Your task to perform on an android device: As , I had planned to stay in London city for a couple of days , Search for one way flights from Dundee Airport  to London city for 24 October for 2 Adults in the Kayak app 
Image 0: 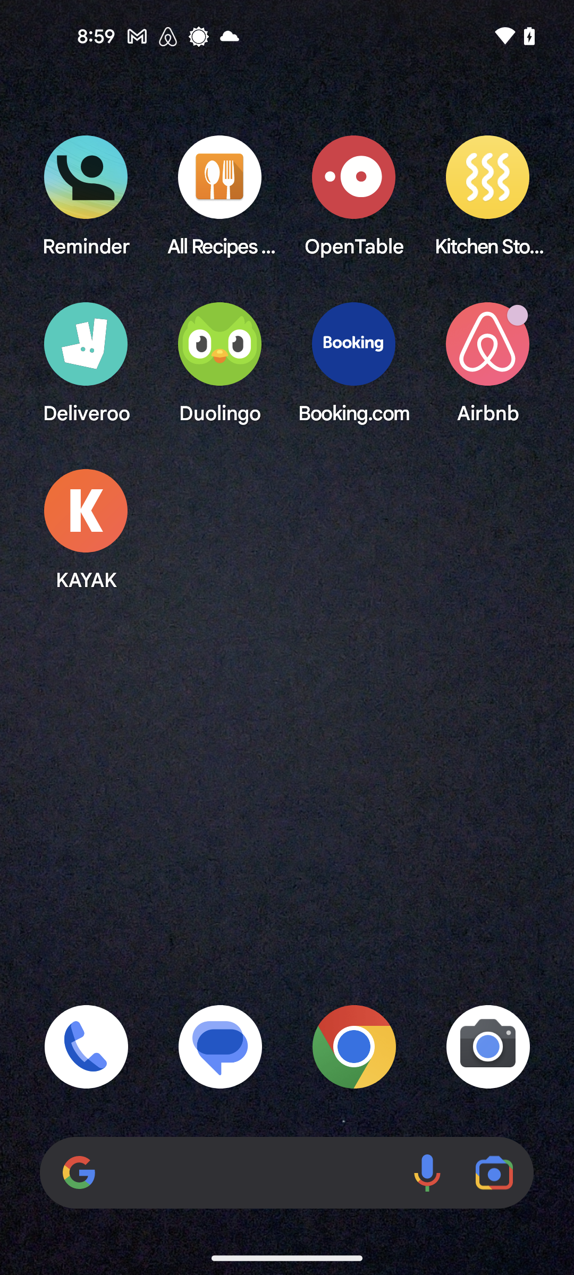
Open the Kayak app
Step 0: open app "KAYAK"
Image 1: 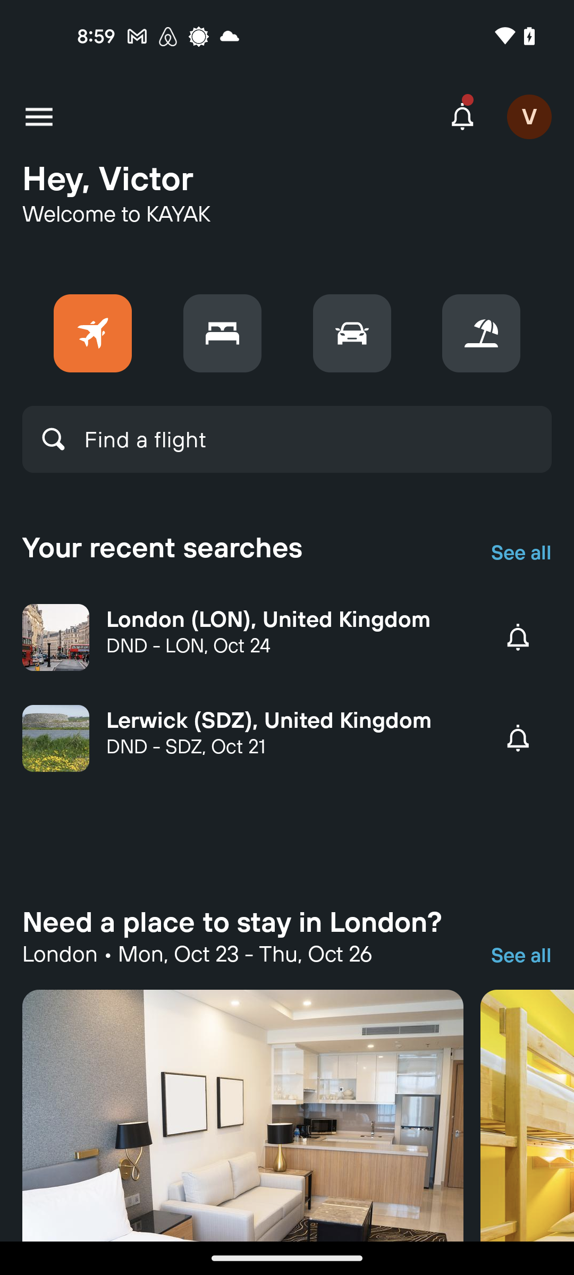
Go to the flight search bar
Step 1: click (227, 433)
Image 2: 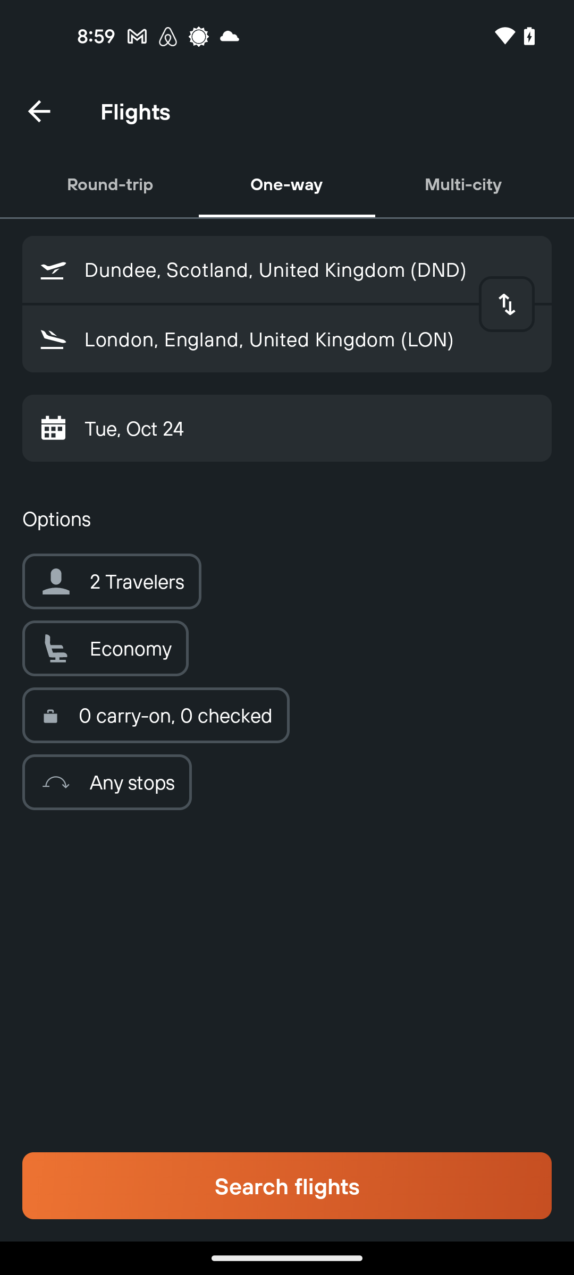
Click on the Search flights button at the bottom of the screen
Step 2: click (287, 1186)